Your task to perform on an android device: I'd want to see the property information because it appears to be reasonably priced at $891.
Image 0: 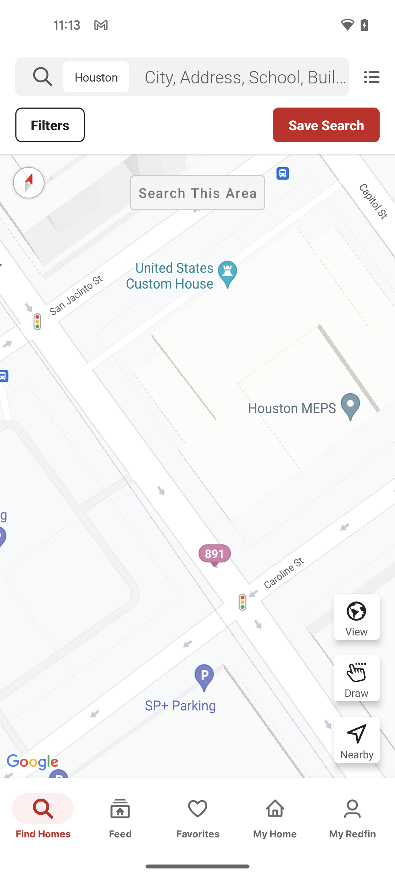
click on the 891 property
Step 0: click (214, 553)
Image 1: 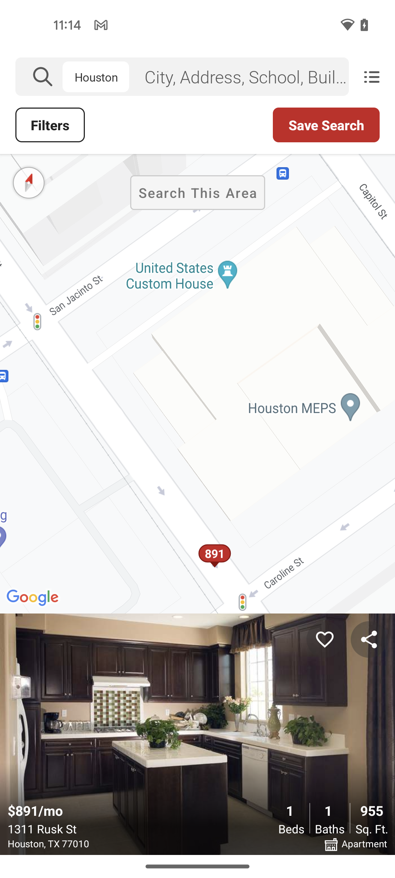
click on the property for more details
Step 1: click (197, 504)